Your task to perform on an android device: I'm going to pause the timer on the Google Clock app to see if the apple pie is baked.
Image 0: 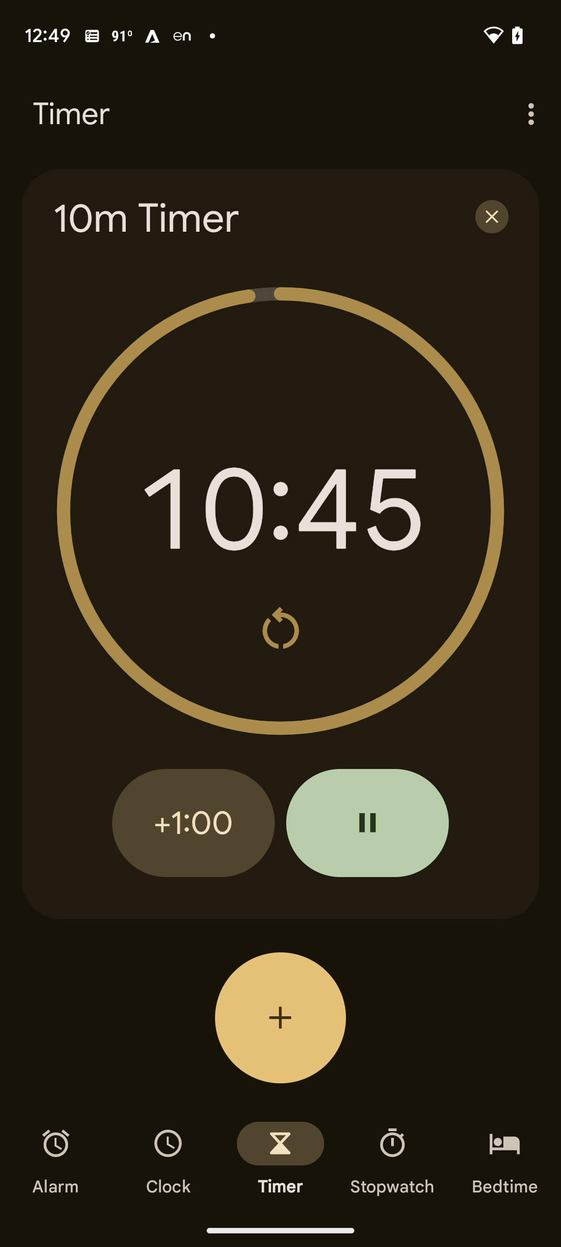
Click on the pause button to pause the timer
Step 0: click (367, 823)